Your task to perform on an android device: I want to find a flight to Edinburgh from Rotterdam on the 5th of January on the Ixigo app for my presentation on my work on Data Analytics.
Image 1: 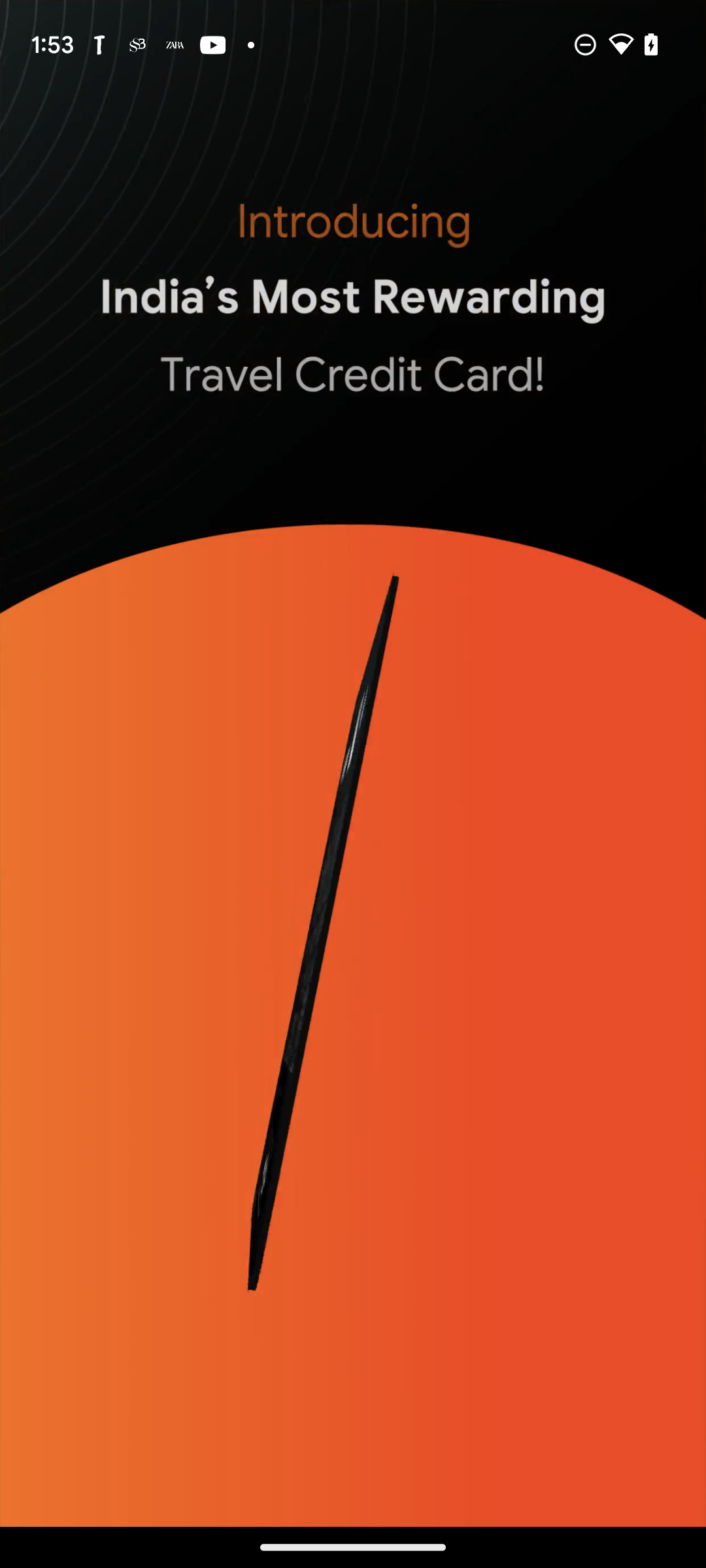
Open the Ixigo app.
Step 1: wait
Image 2: 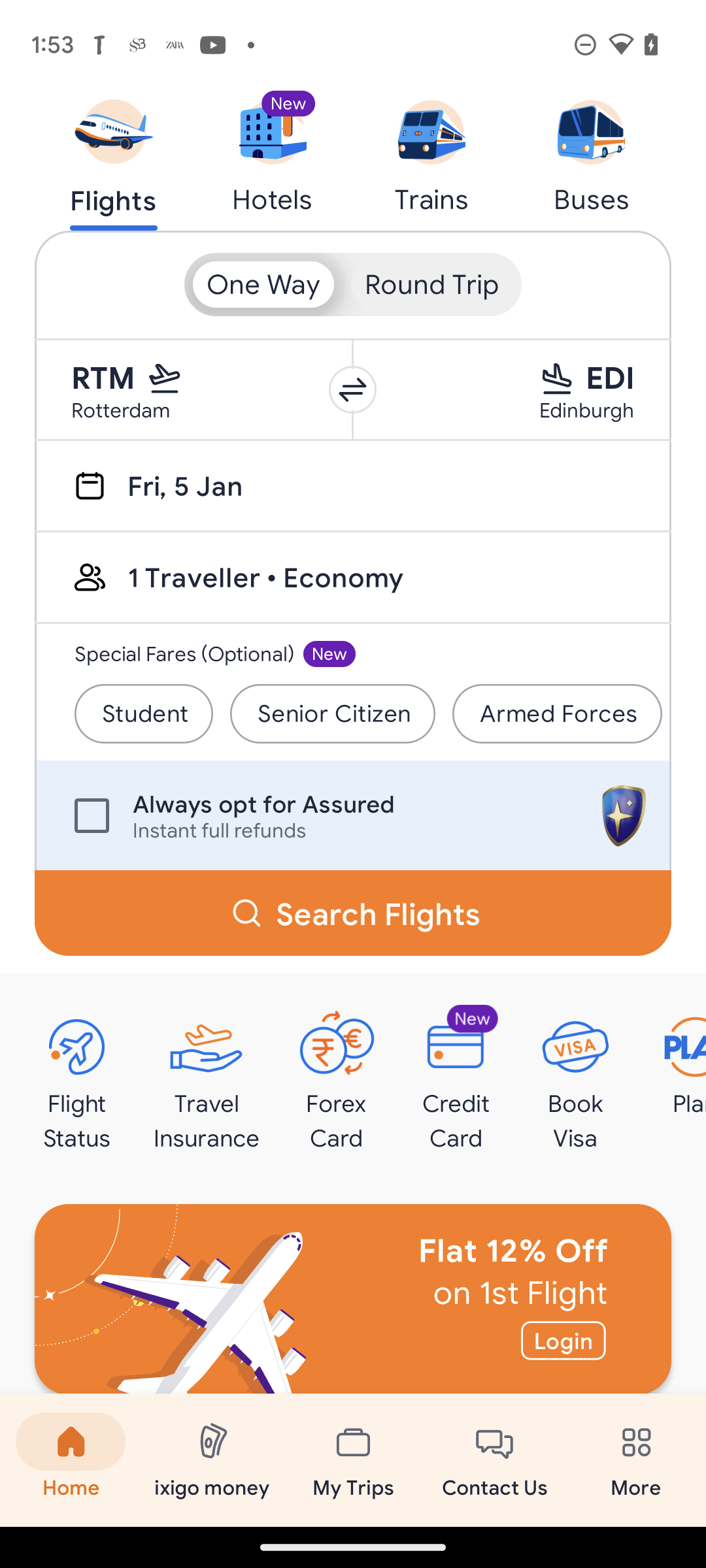
Click on the Departing city.
Step 2: click (182, 389)
Image 3: 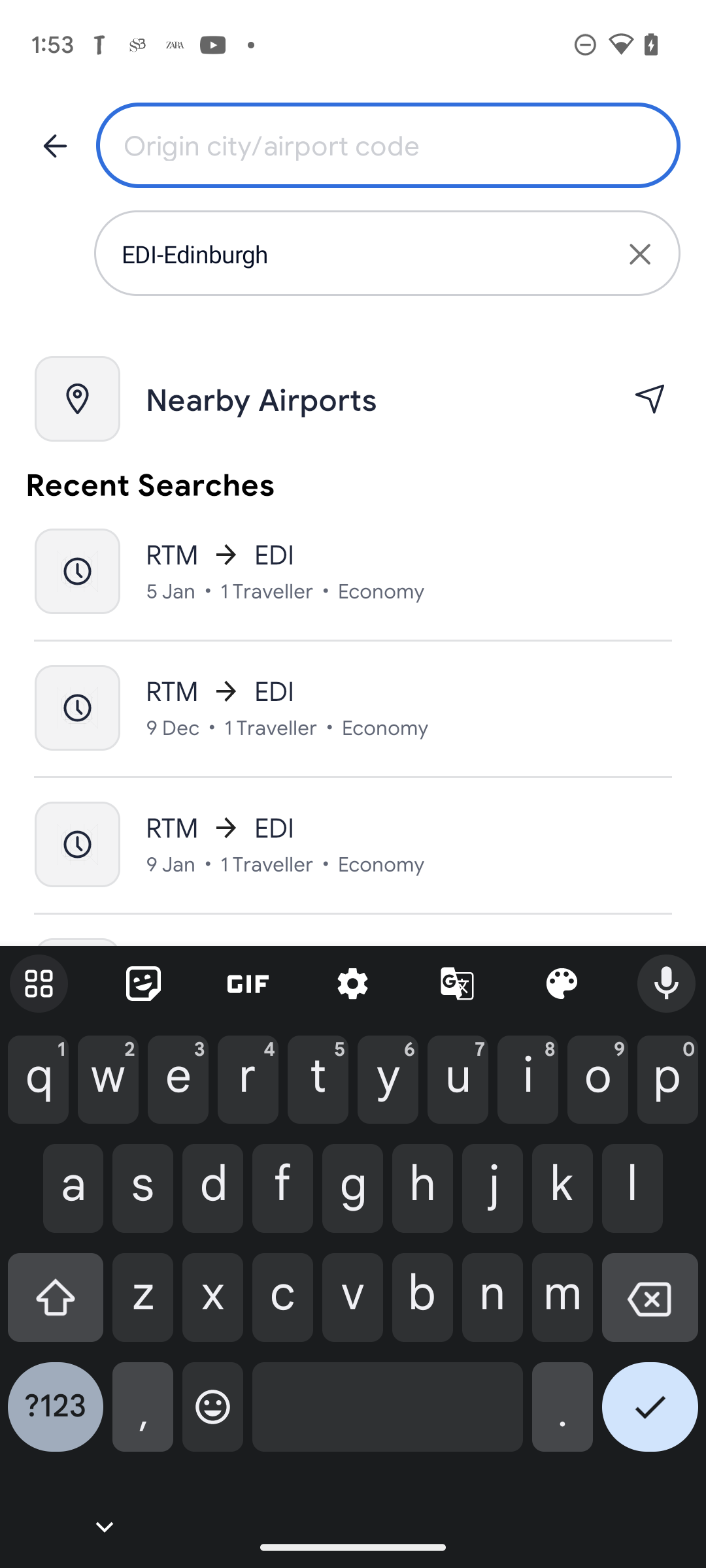
Enter Rotterdam in the text box.
Step 3: type "Rotterdam"
Image 5: 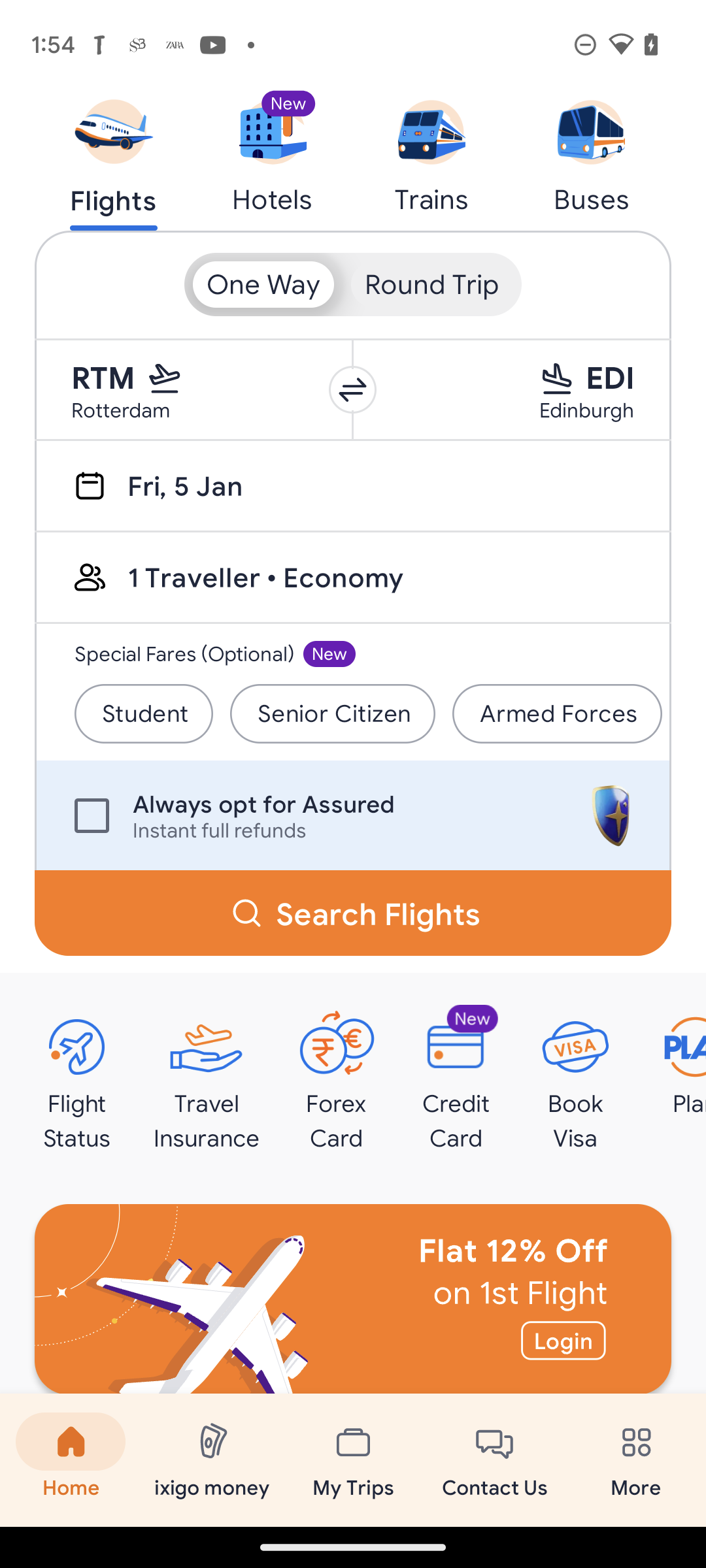
Click on the Arrival city.
Step 5: click (522, 389)
Image 6: 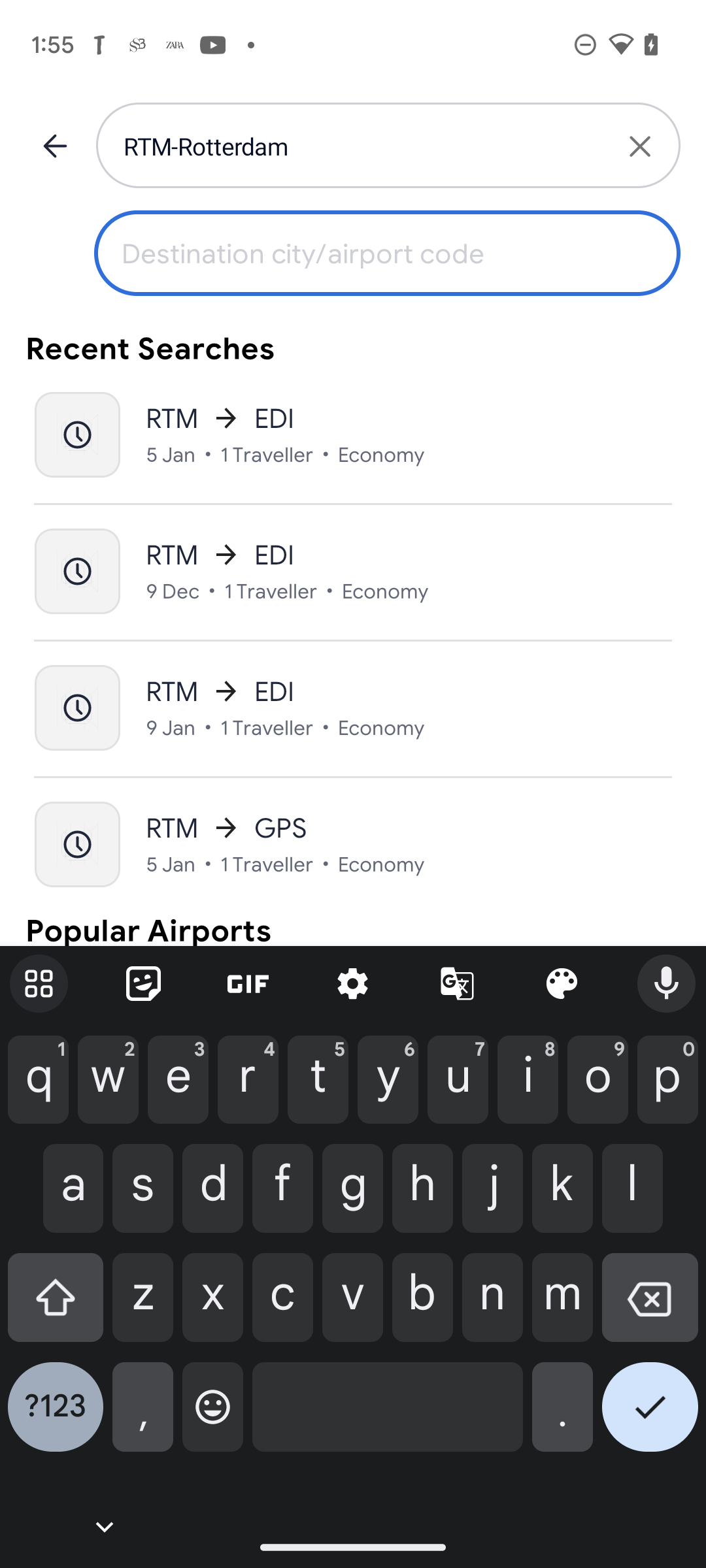
Enter Edinburgh in the text box.
Step 6: type "Edinburgh"
Image 7: 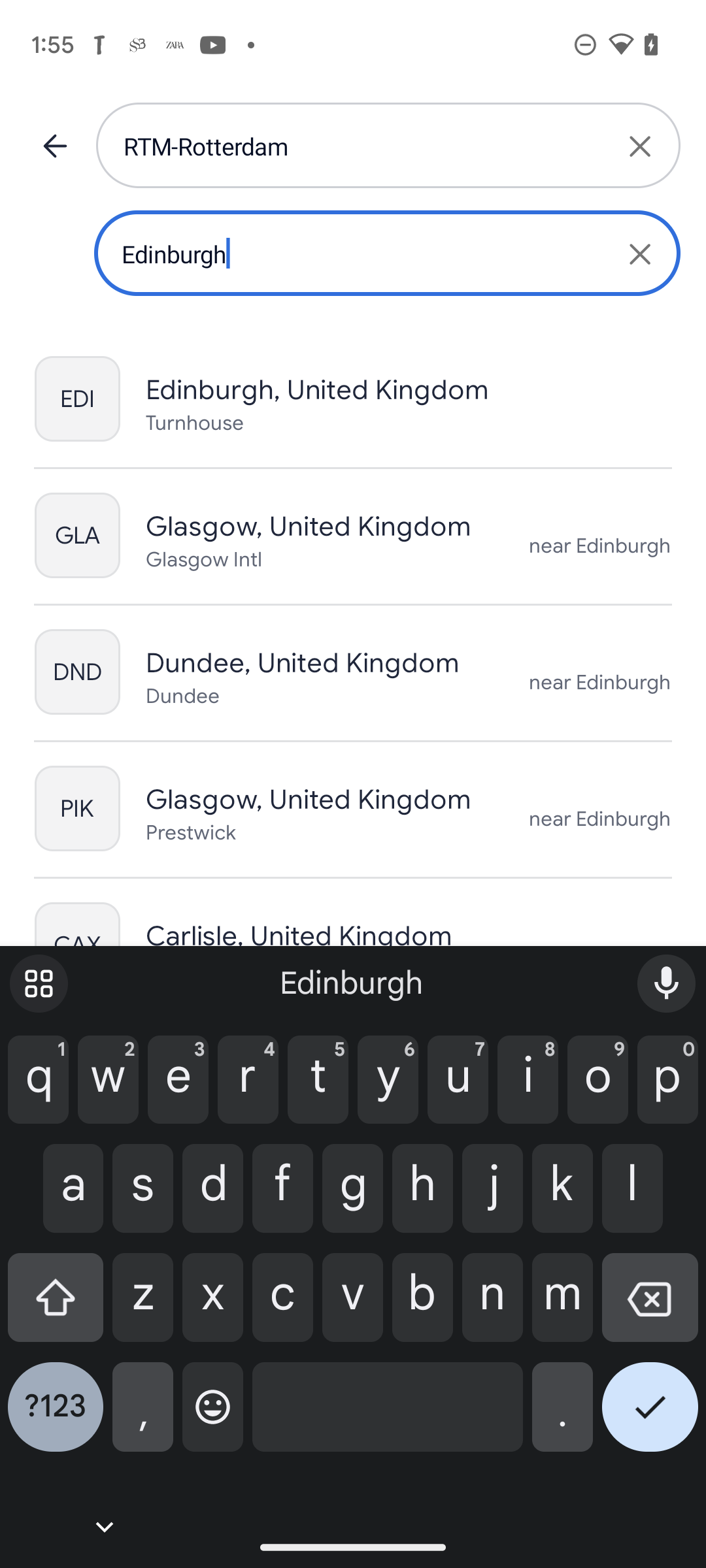
Click on the first suggestion.
Step 7: click (317, 389)
Image 8: 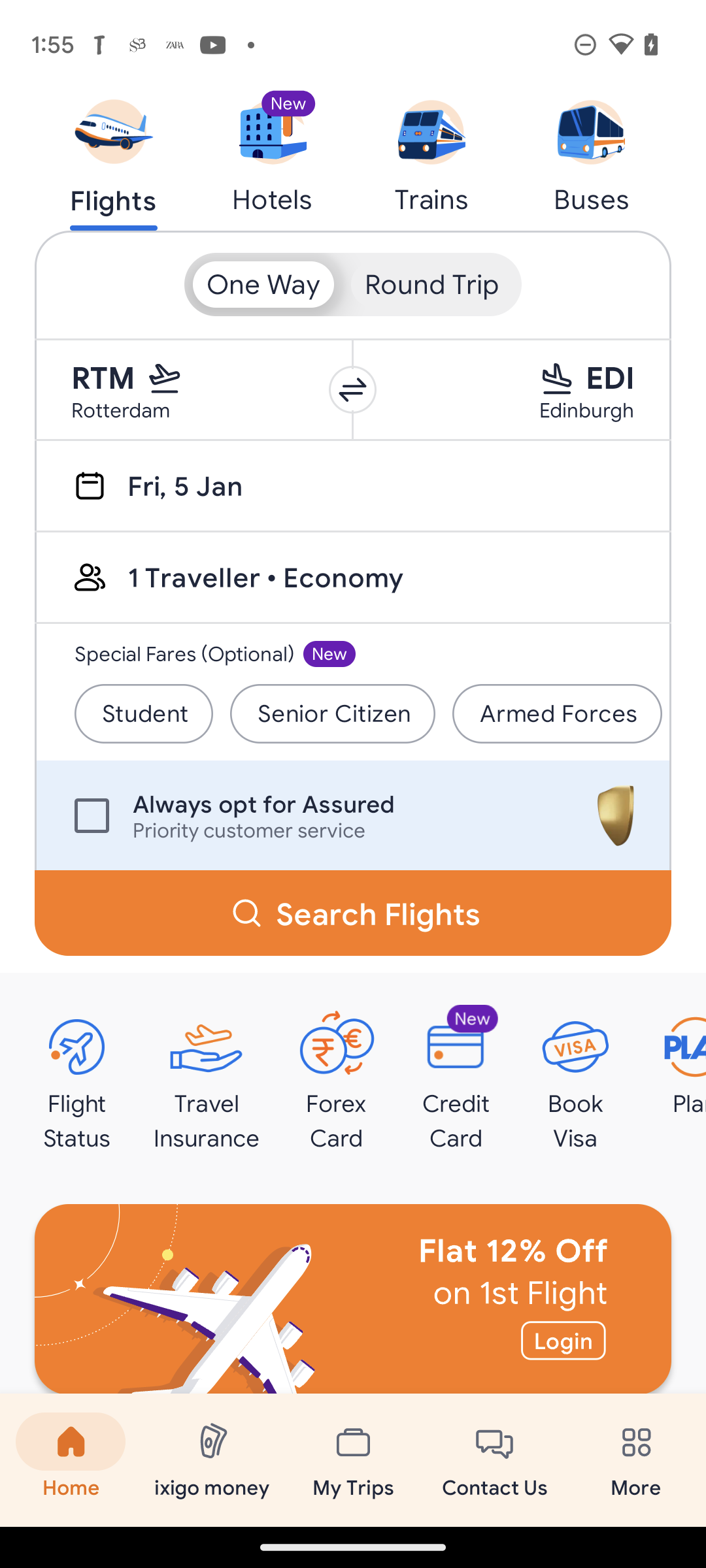
Click on date option.
Step 8: click (185, 485)
Image 9: 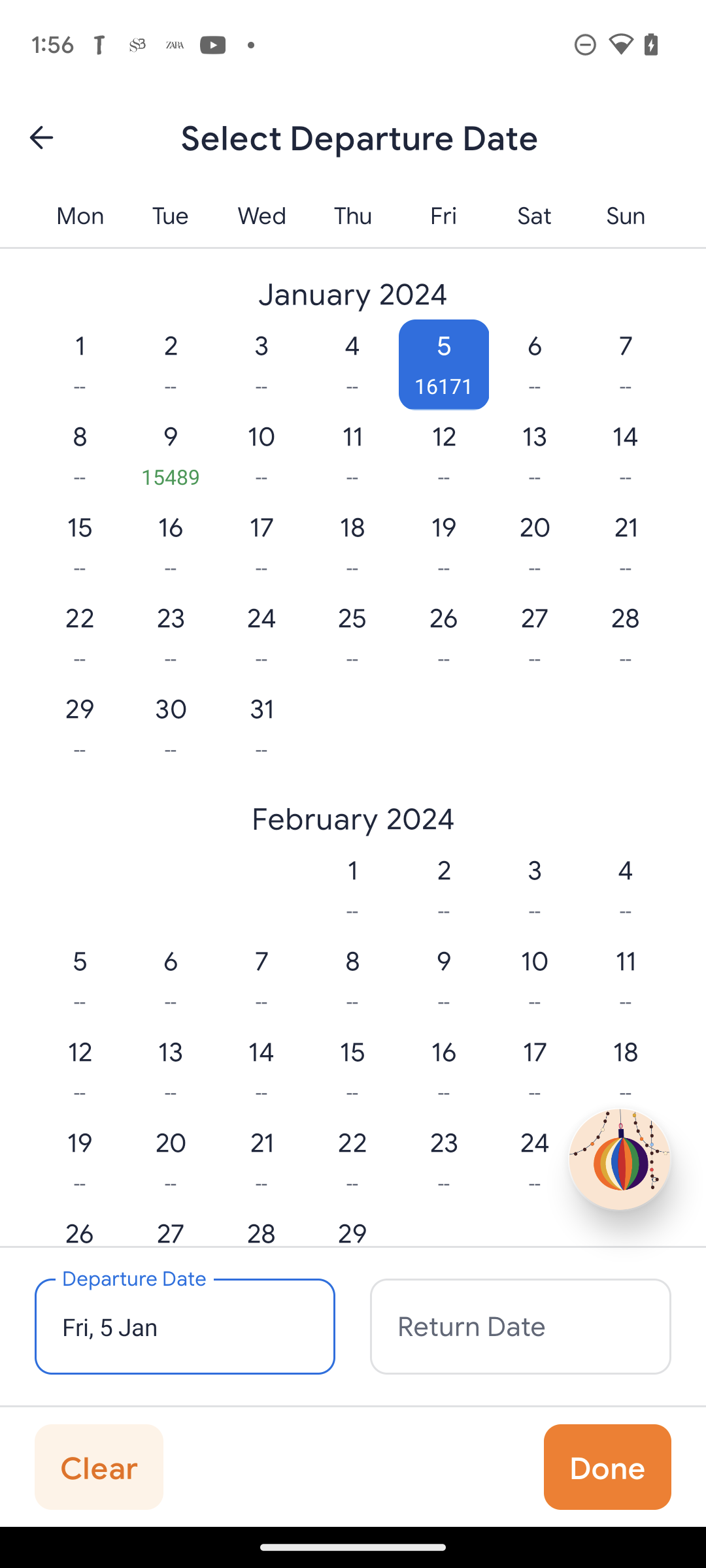
Click on the 5th of January.
Step 9: click (444, 365)
Image 10: 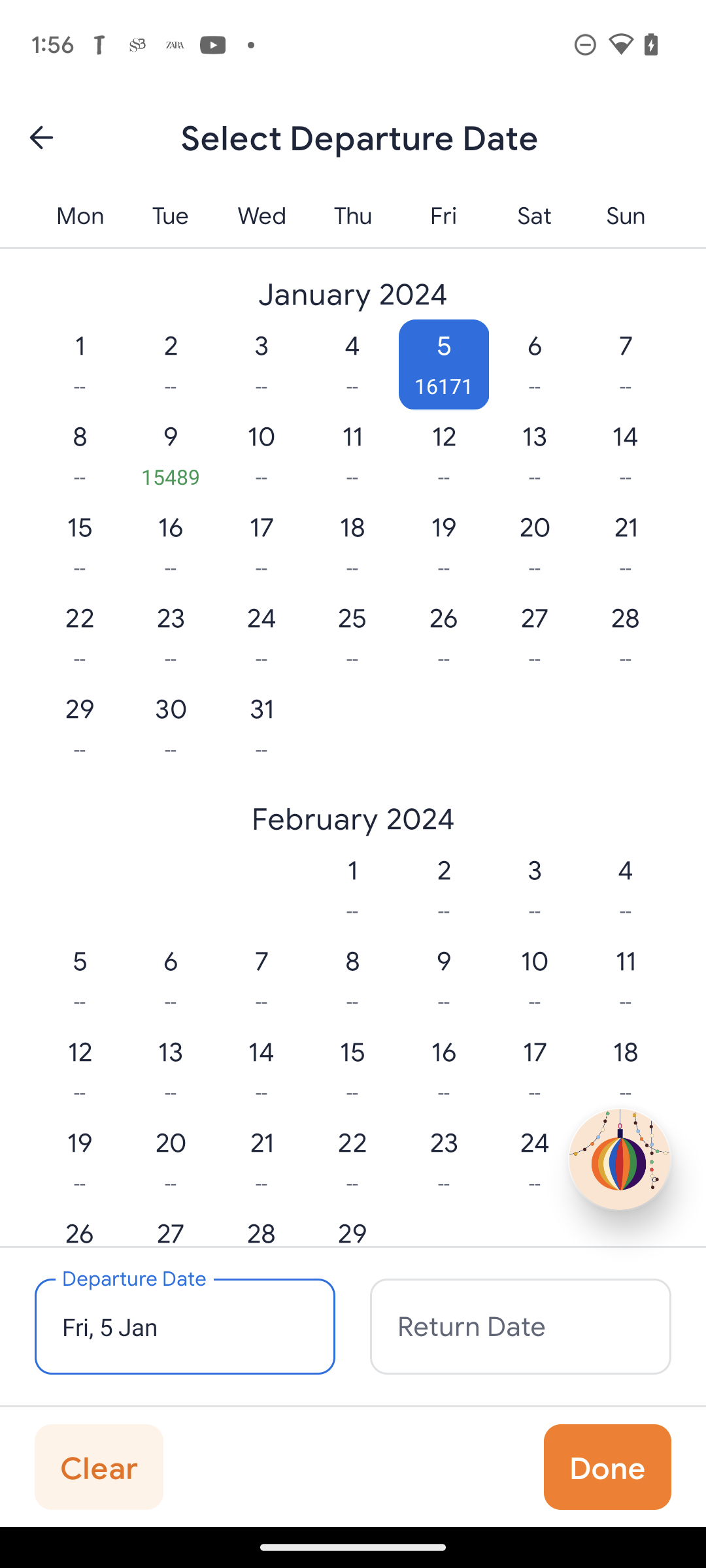
Click on the Done button.
Step 10: click (607, 1467)
Image 11: 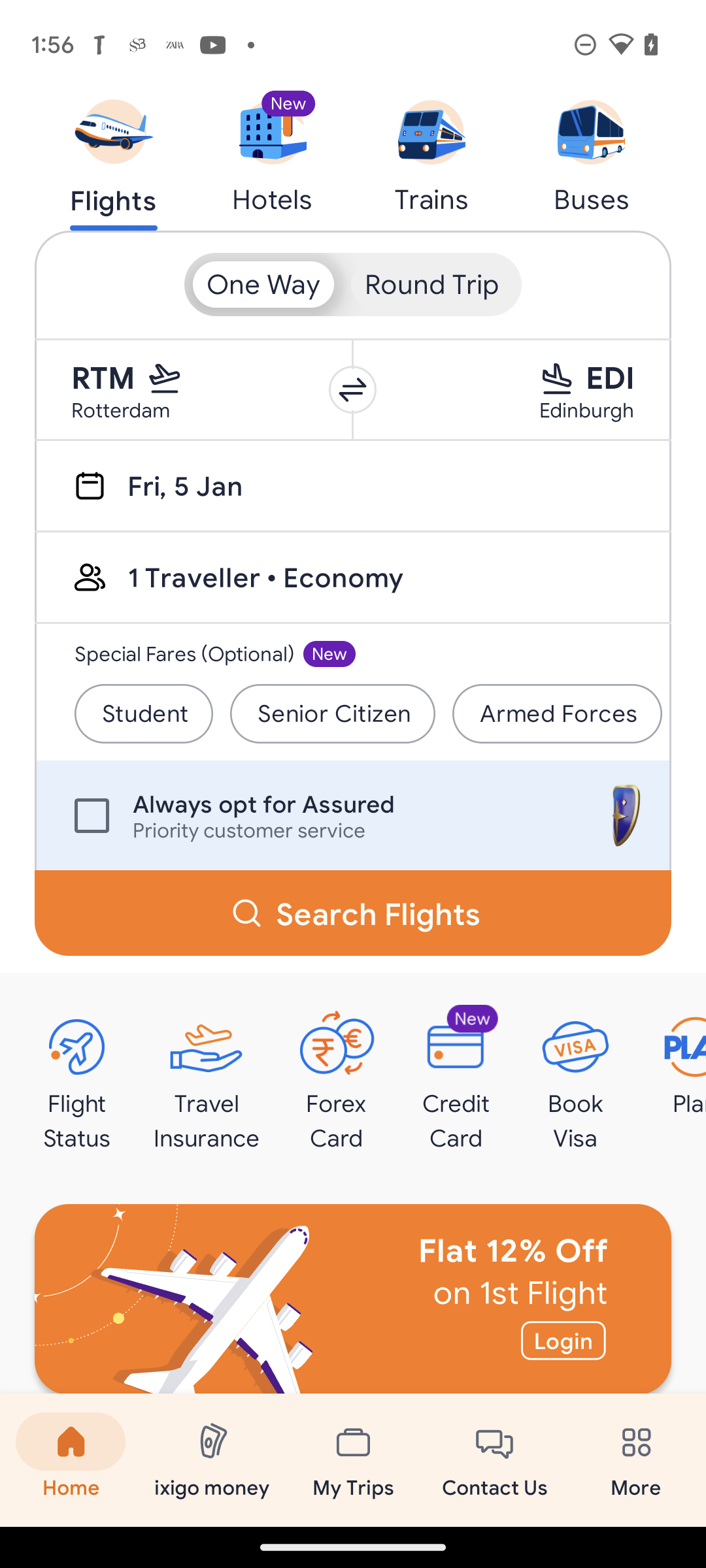
Click on the Search Flights button.
Step 11: click (378, 913)